Your task to perform on an android device: Add the Text Industrial design to the first Slide of the presentation in the OfficeSuite app.
Image 0: 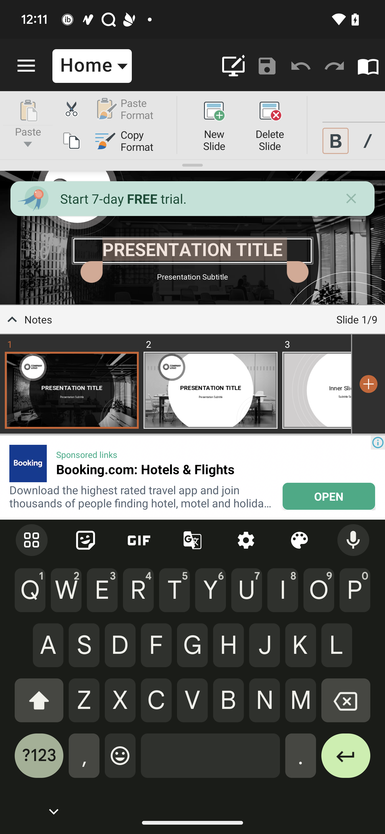
Type Industrial Design in the title of the ppt
Step 0: type "Industrial Design"